Your task to perform on an android device: My current weight is 65 kg, and my target is to weigh myself at 60 kg, so on the Runkeper app, set my goal to "lose weight.
Image 0: 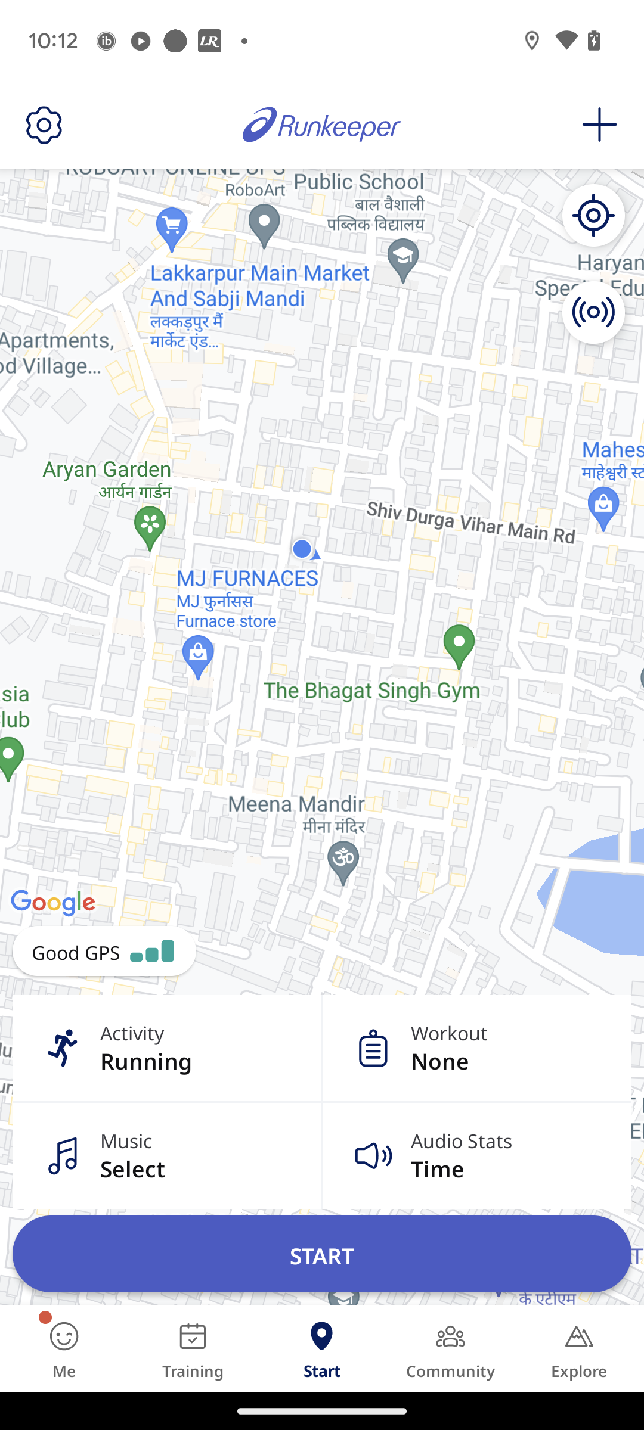
Click on the tab "Me" at the bottom left corner of the screen.
Step 0: click (64, 1348)
Image 1: 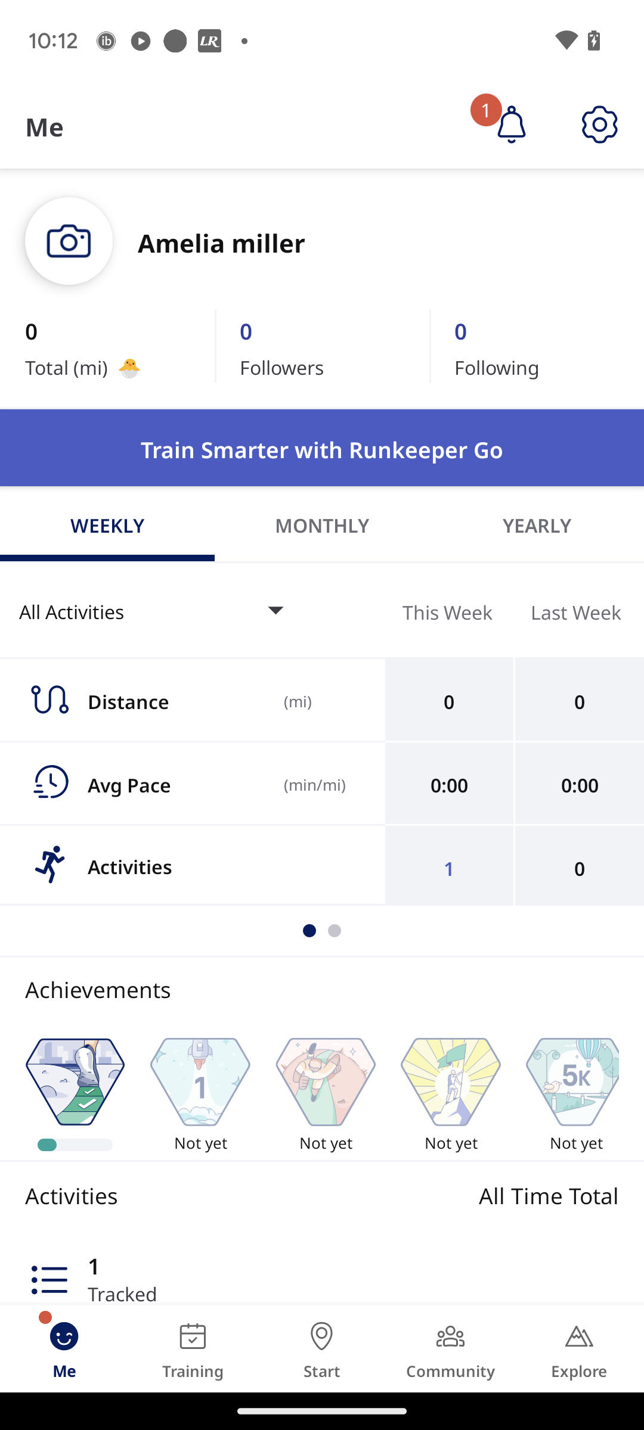
Swipe up
Step 1: scroll down
Image 2: 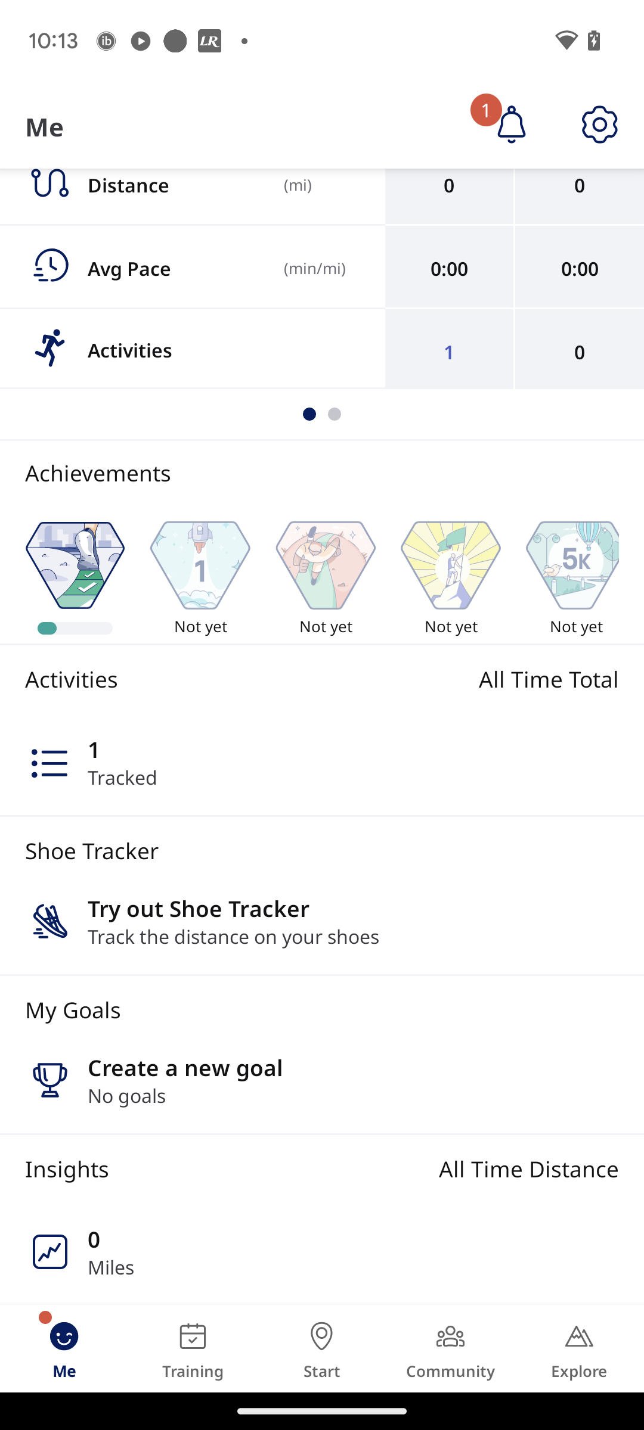
Click on the tab "Create a new goal".
Step 2: click (353, 1067)
Image 3: 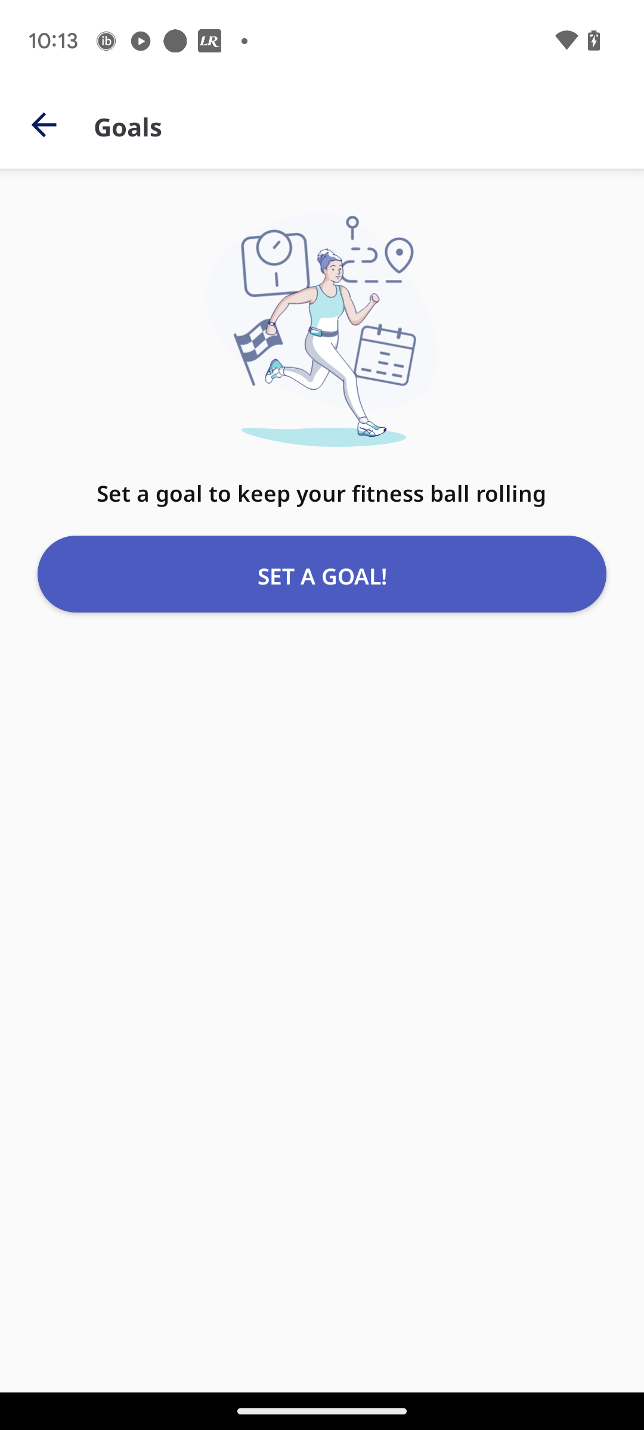
Click on the tab "Set Goal".
Step 3: click (321, 574)
Image 4: 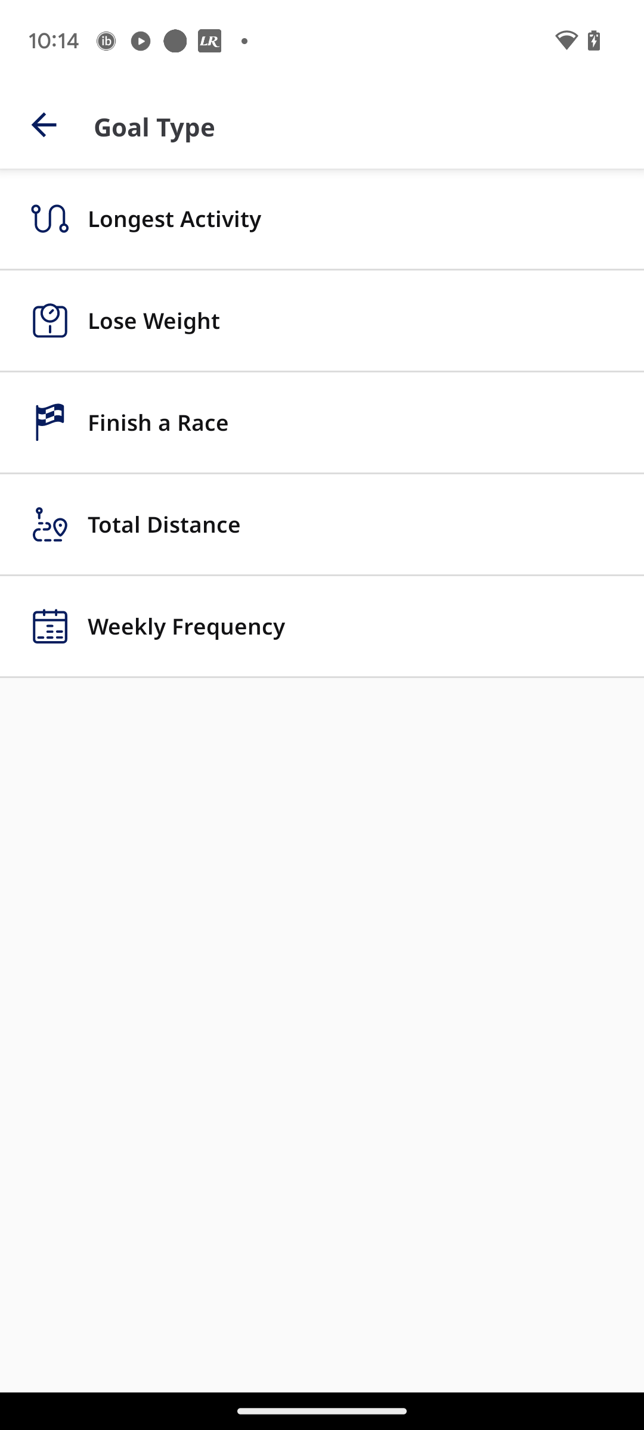
select the tab "Lose weight".
Step 4: click (353, 320)
Image 5: 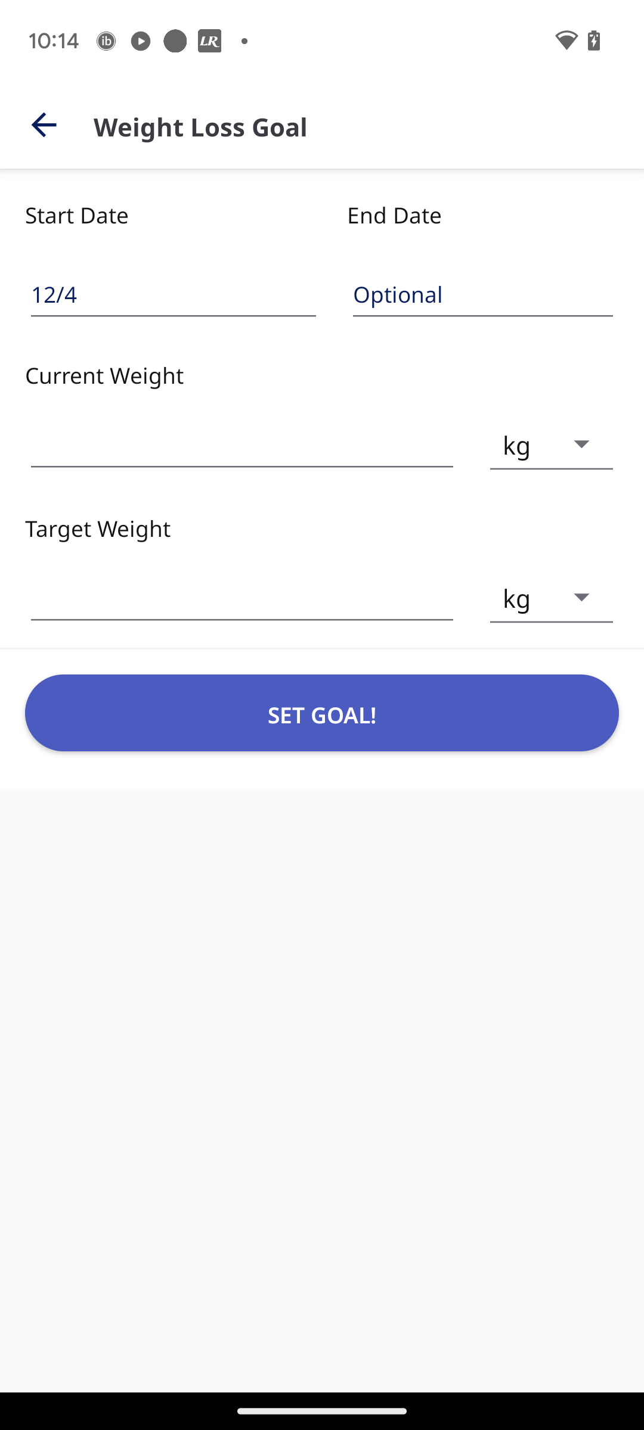
Click on the input box of the current weight.
Step 5: click (242, 444)
Image 6: 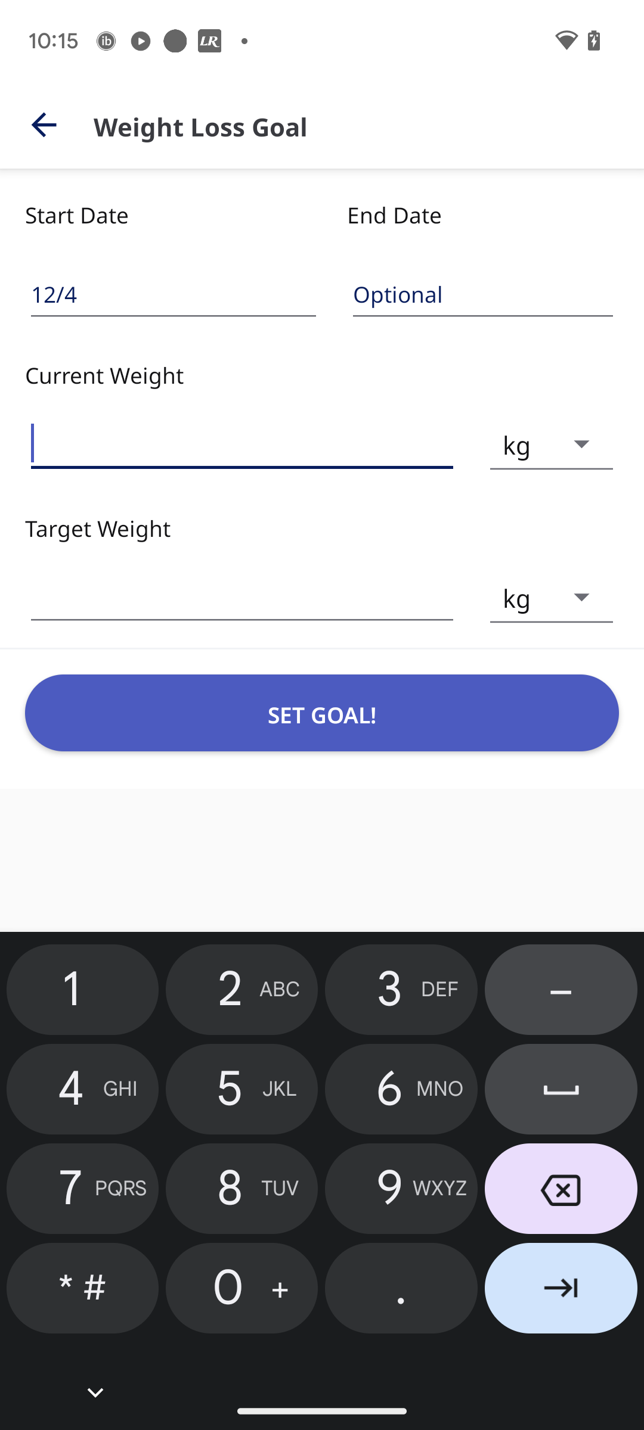
Type weight 65.
Step 6: click (382, 1098)
Image 7: 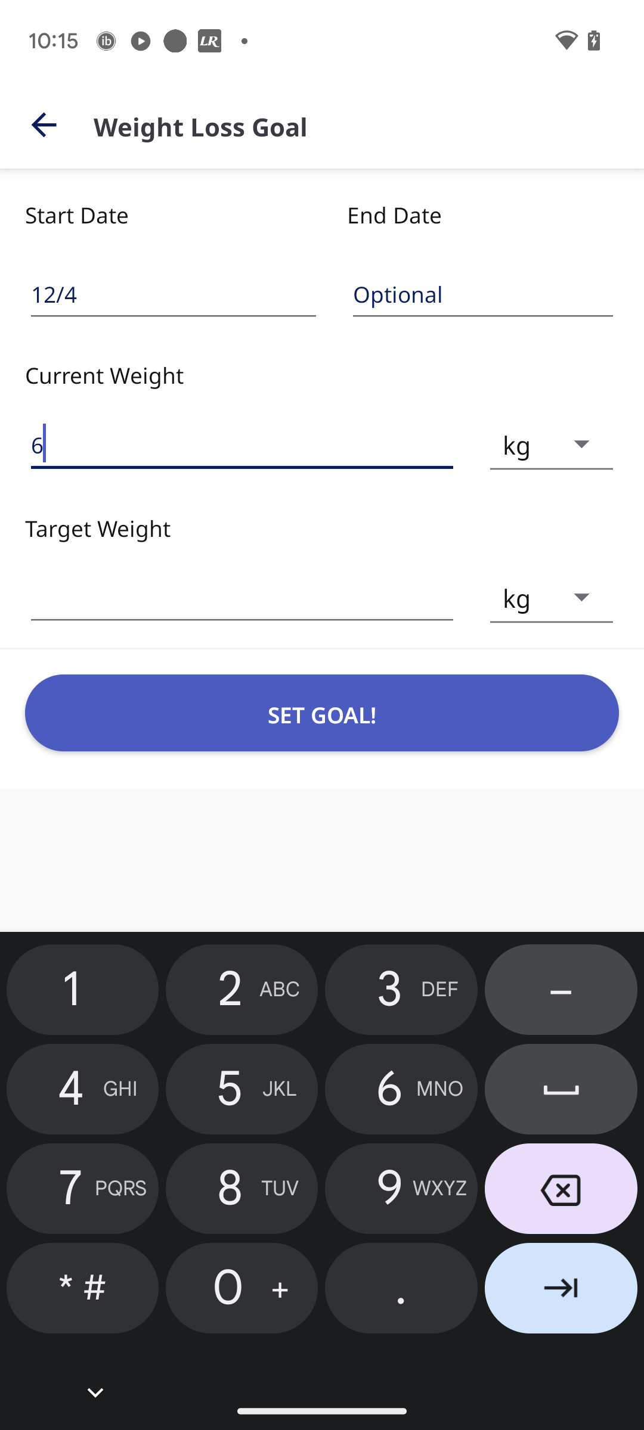
Type weight 65.
Step 7: click (230, 1089)
Image 8: 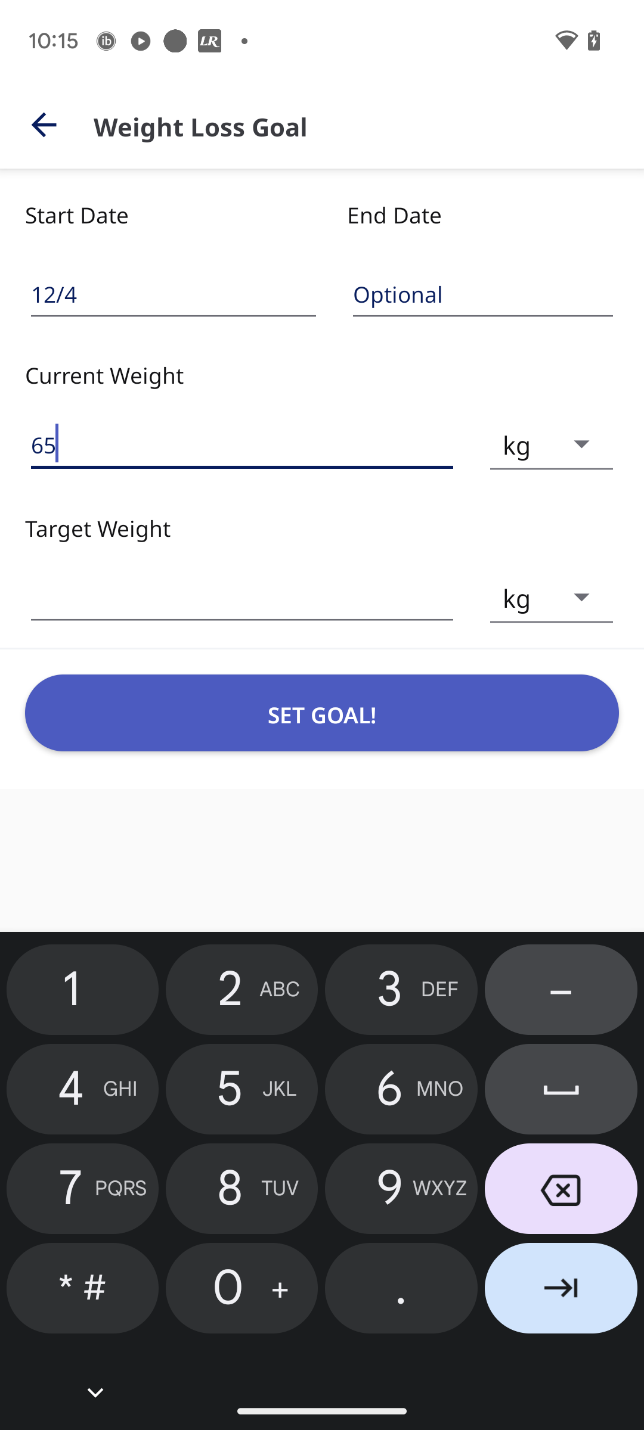
Click on the input box of Target weight.
Step 8: click (242, 597)
Image 9: 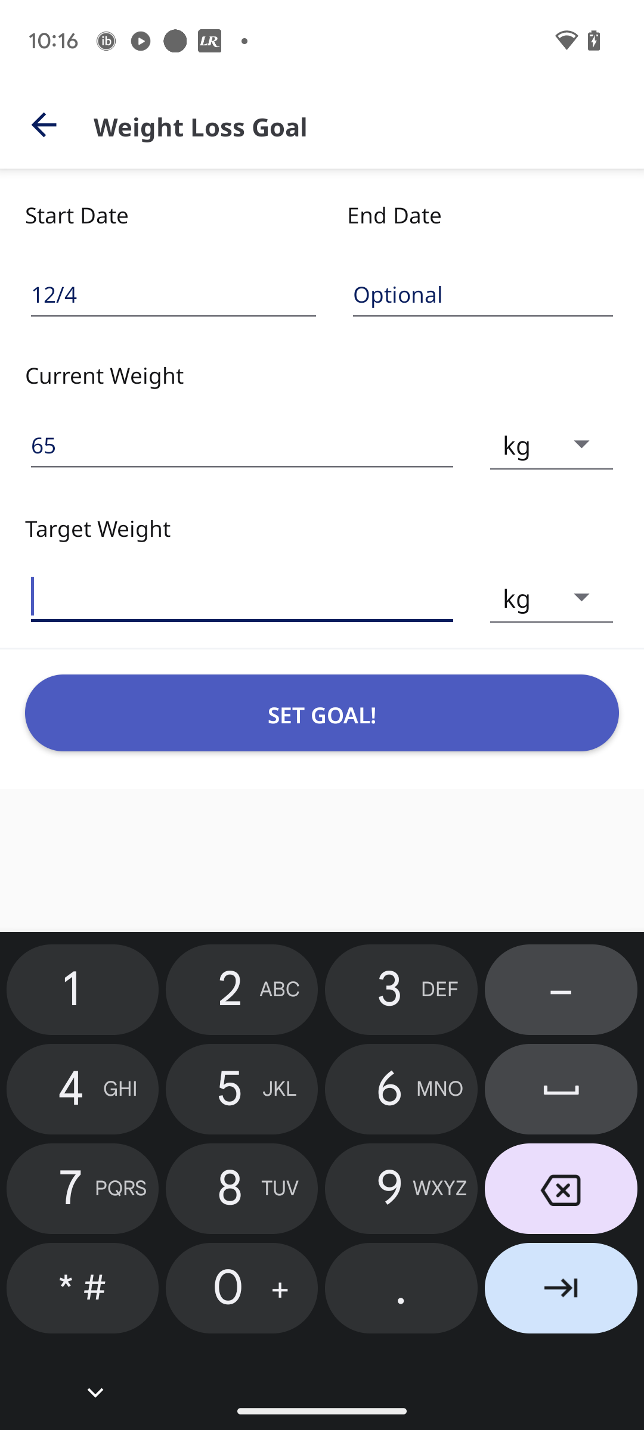
Type weight 60.
Step 9: click (393, 1083)
Image 10: 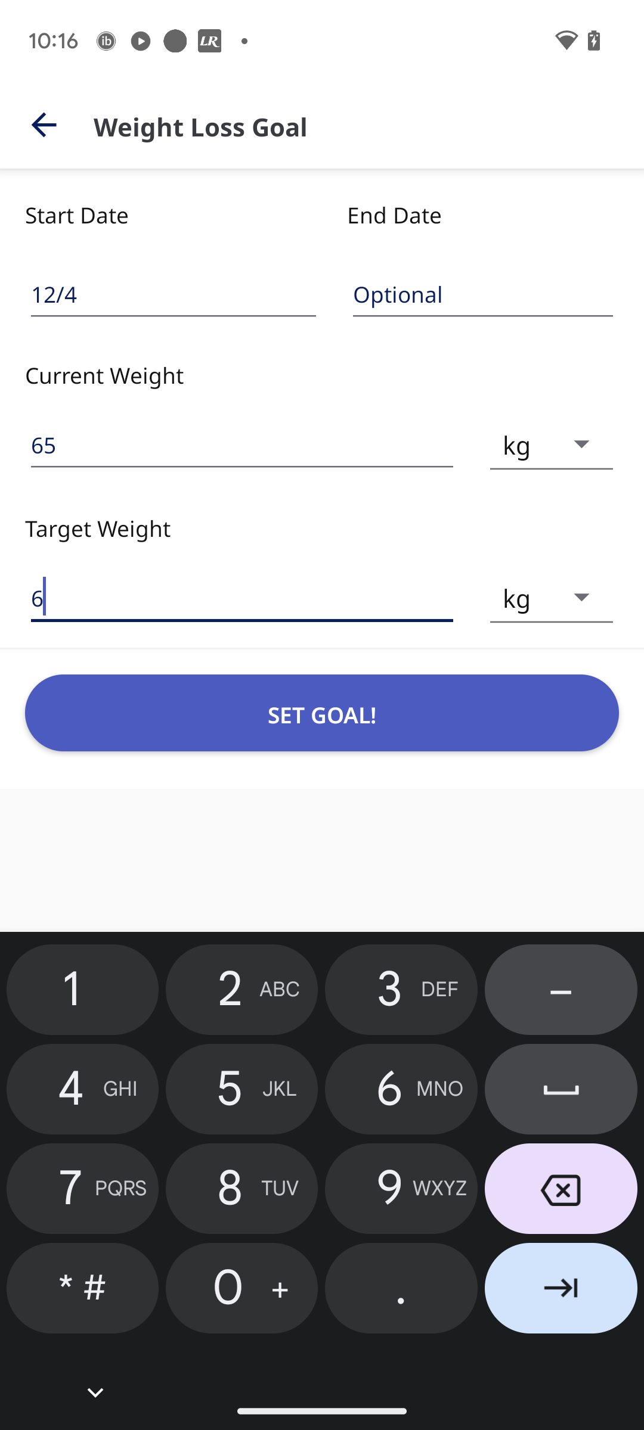
Type weight 60.
Step 10: click (280, 1288)
Image 11: 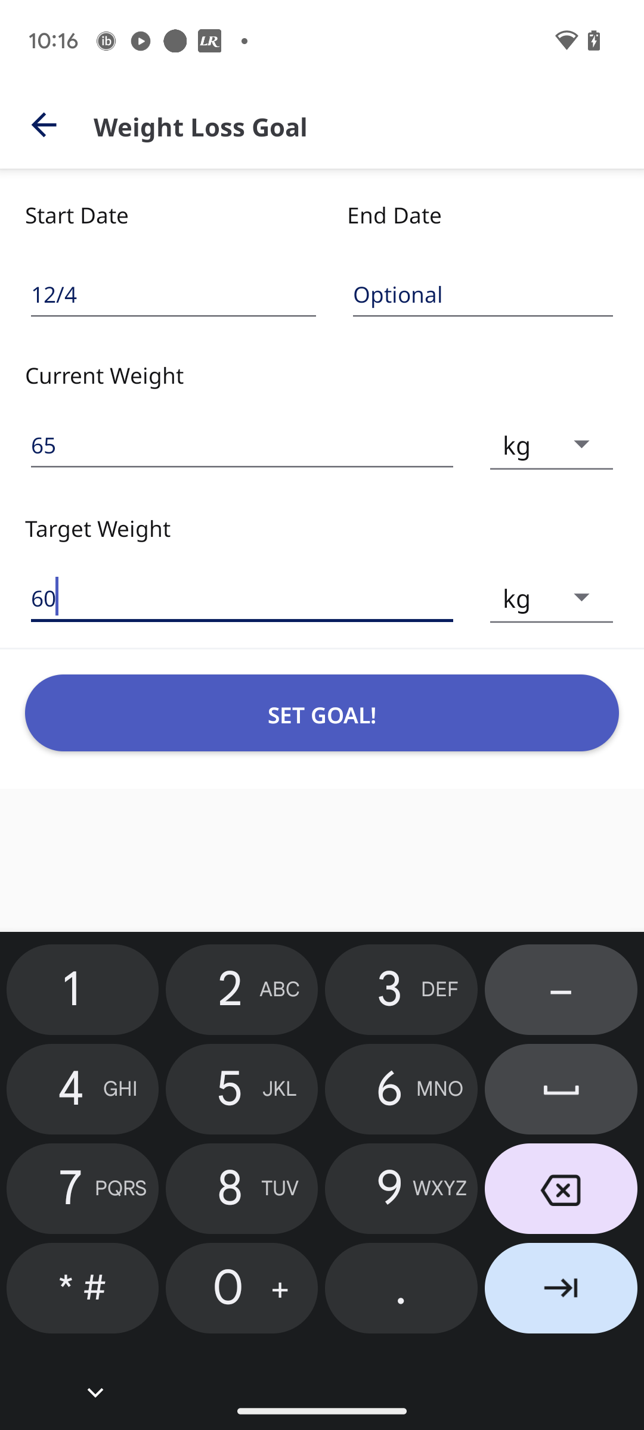
Click on the tab "Set Goal".
Step 11: click (322, 713)